Your task to perform on an android device: In the Adidas app, I'd like to read customer reviews before making an informed judgment on the Adistar 2.0 Running Shoes's quality.
Image 0: 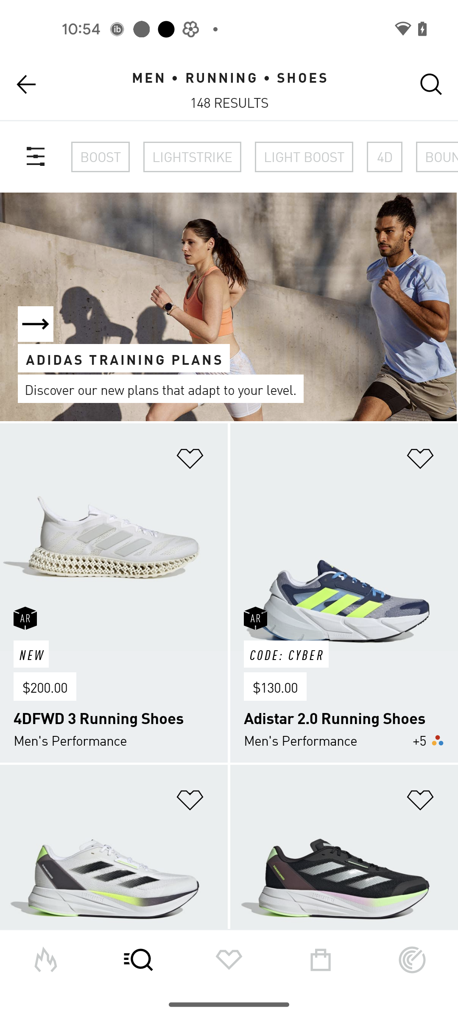
Open the Adistar 2.0 Running Shoes
Step 0: click (335, 716)
Image 1: 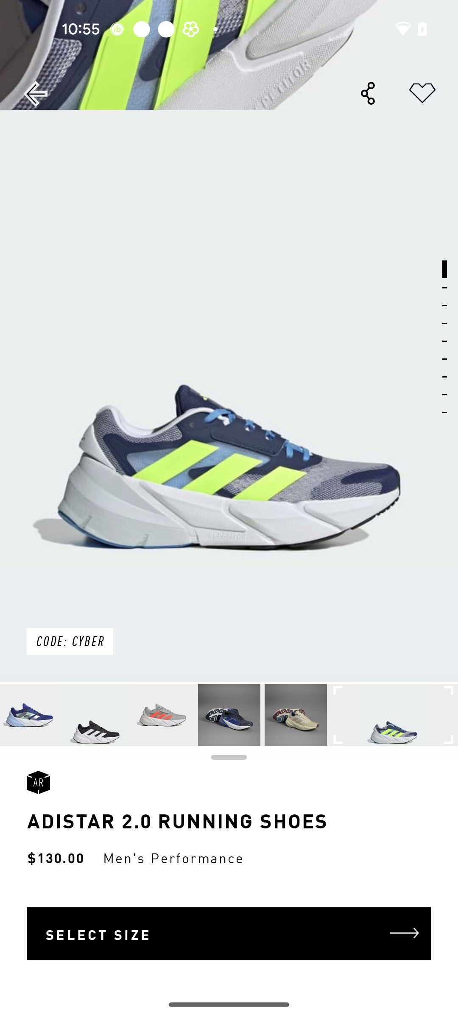
Swipe up to view the Reviews
Step 1: scroll down
Image 2: 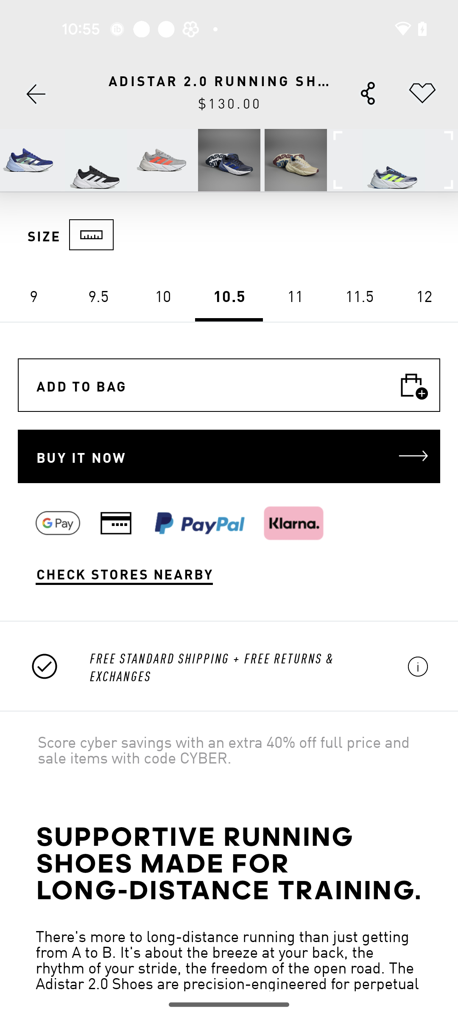
Swipe up to view the Reviews
Step 2: scroll down
Image 3: 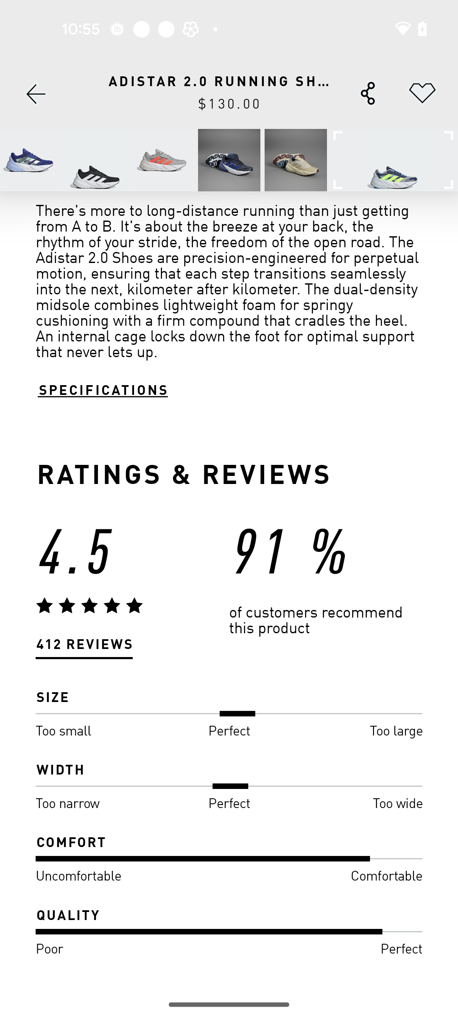
Click on the 412 Reviews option
Step 3: click (84, 645)
Image 4: 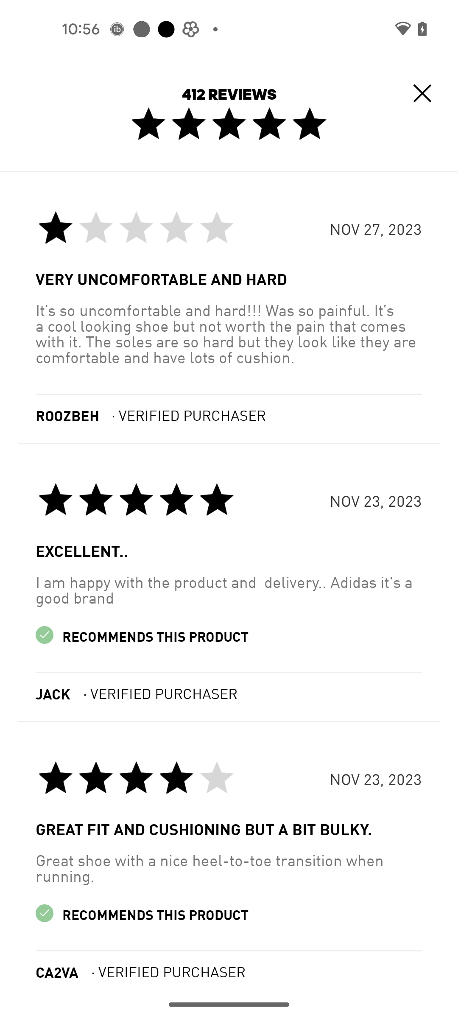
Swipe up to read more reviews
Step 4: scroll down
Image 5: 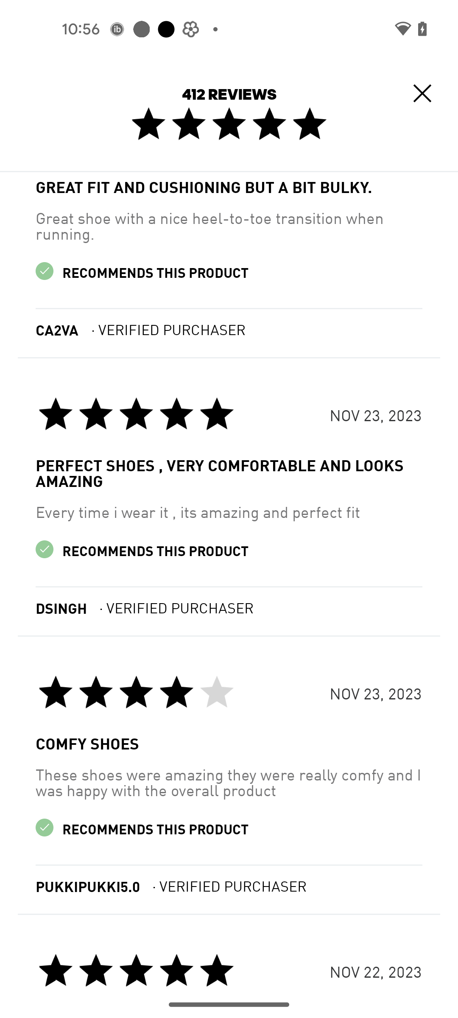
Swipe up to read more reviews
Step 5: scroll down